Your task to perform on an android device: Go to the  SoundCloud app & play the song Chorni Sidhu Moosewala from the Hip-Hop & Rap playlist
Image 0: 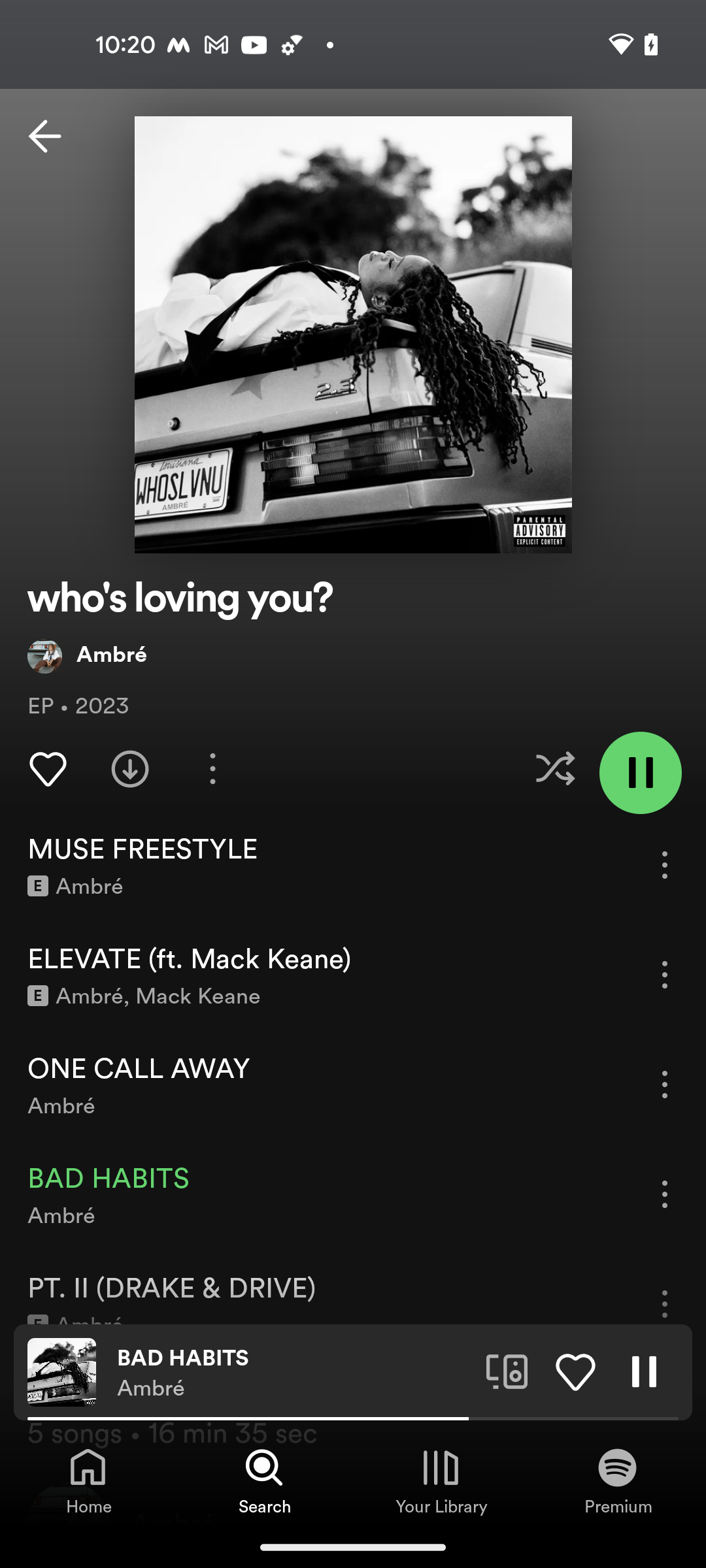
open the SoundCloud app
Step 0: open app "SoundCloud"
Image 1: 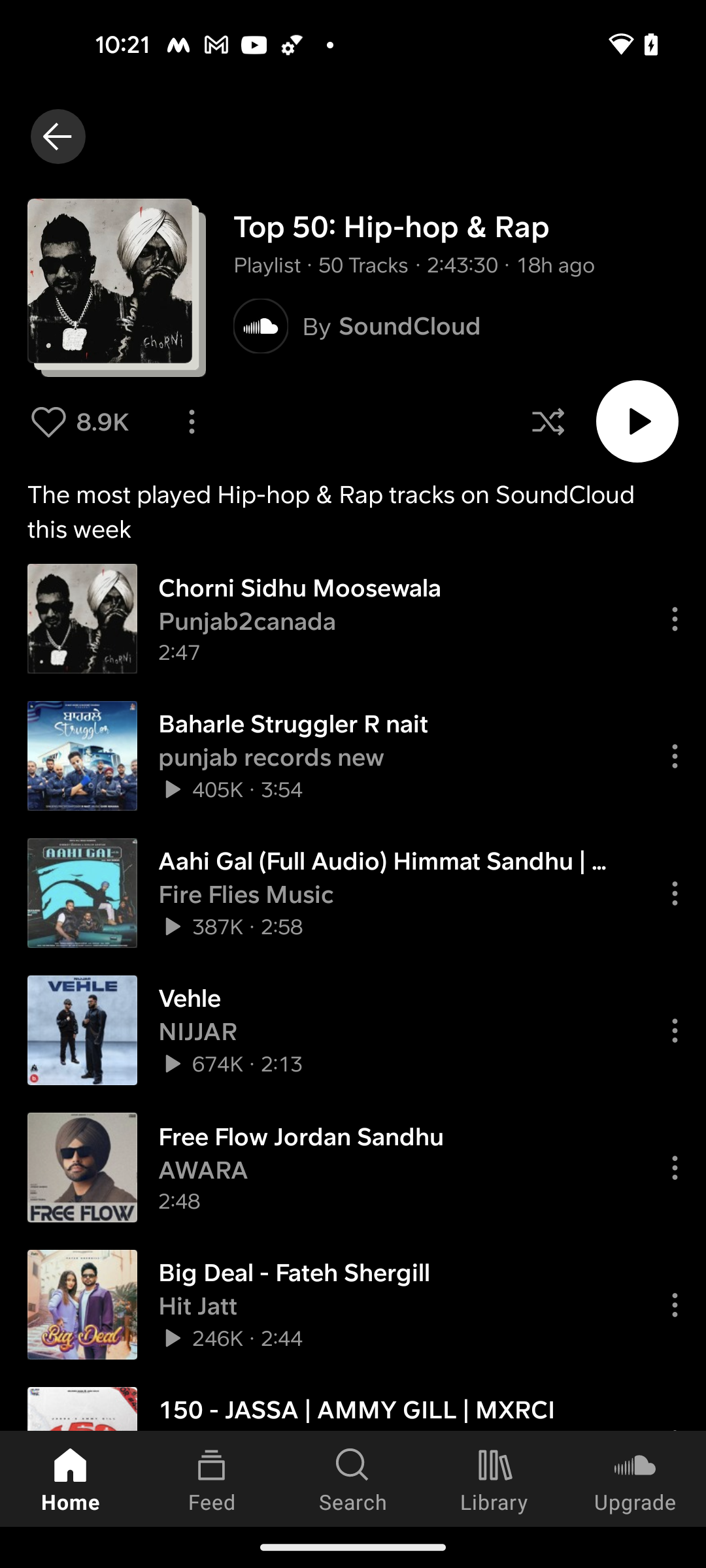
play the first song Chorni Sidhu Moosewala from the playlist
Step 1: click (390, 588)